Your task to perform on an android device: I want to add Lock to my wishlist.
Image 0: 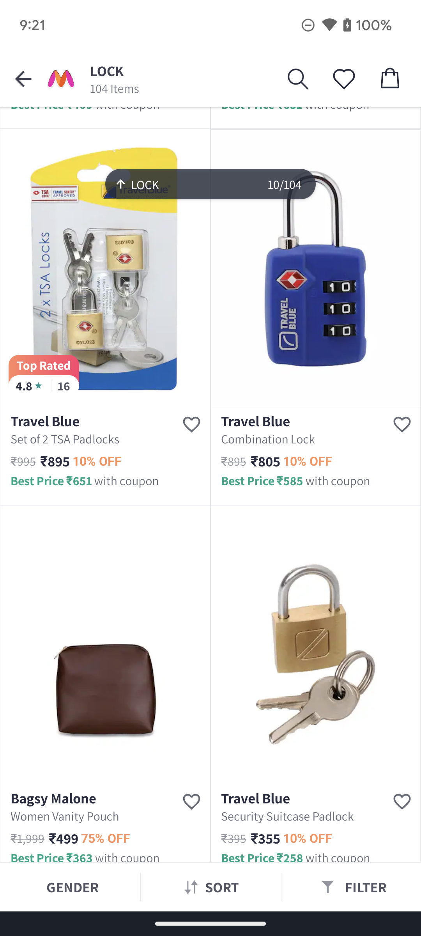
Click on the save icon on the screen.
Step 0: click (181, 422)